Your task to perform on an android device: The drawings look complete, so I want to share it with Naomi  Rousseau on her Gmail id naomi.rousseau@example.com so she may contribute some further suggestions
Image 0: 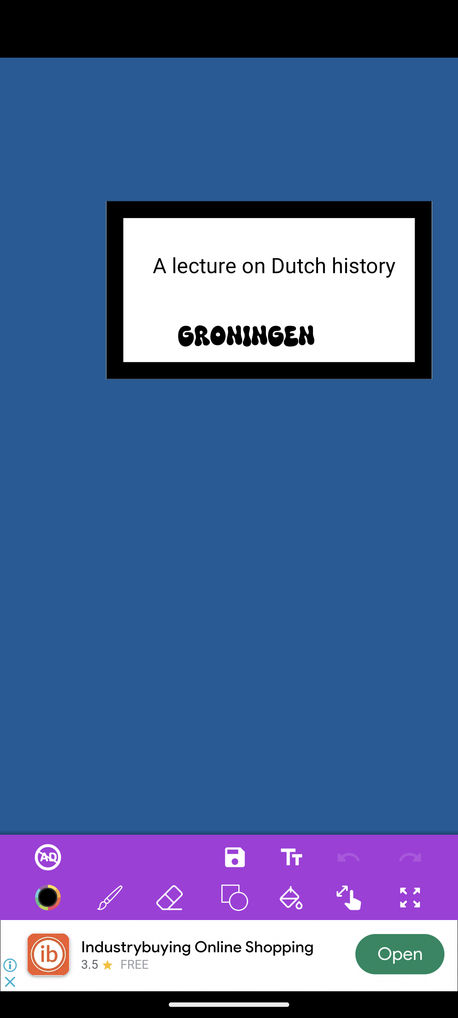
Click on the save icon 
Step 0: click (234, 856)
Image 1: 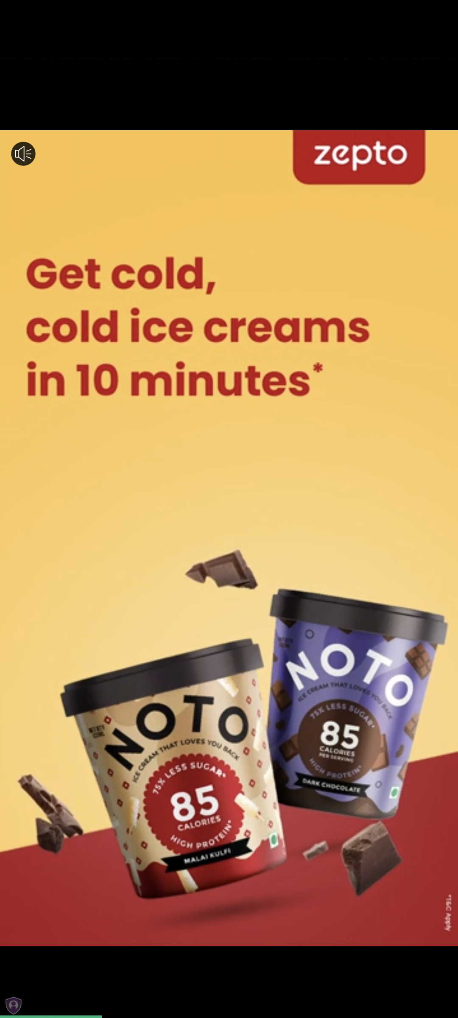
Click on the save icon 
Step 1: wait
Image 2: 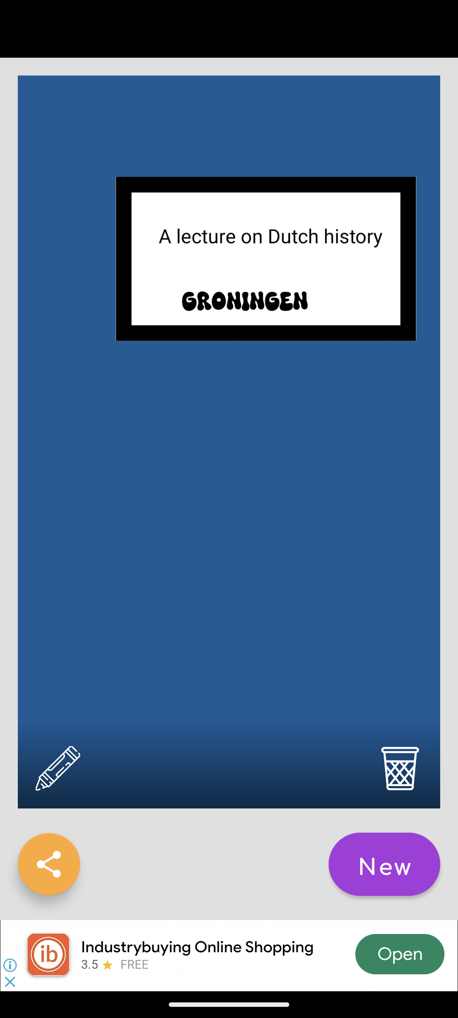
Click on the share icon 
Step 2: click (46, 861)
Image 3: 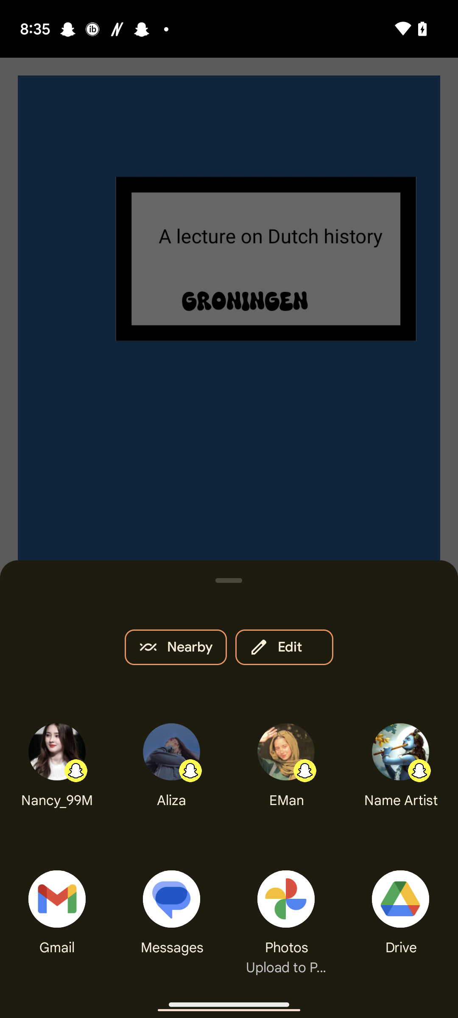
Click on the Gmail icon 
Step 3: click (49, 904)
Image 4: 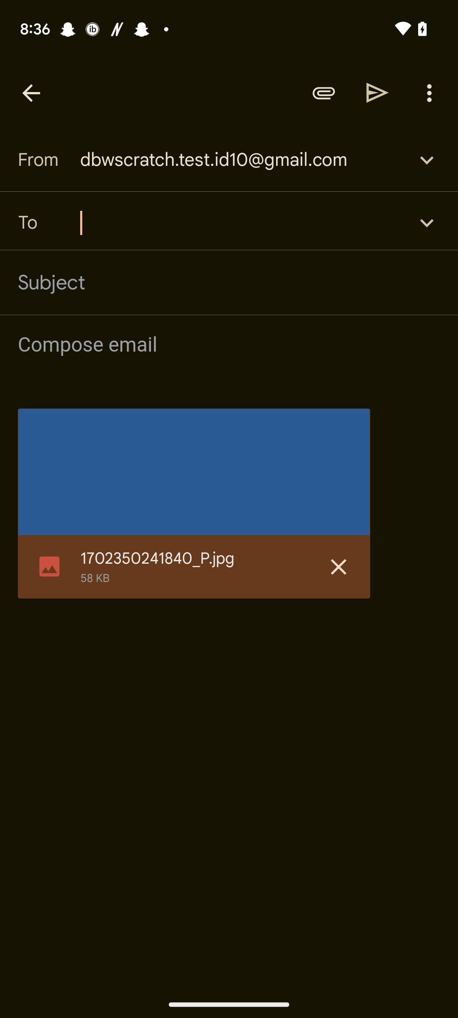
Type naomi.rousseau@example.com 
Step 4: type "naomi.rousseau@example.com"
Image 5: 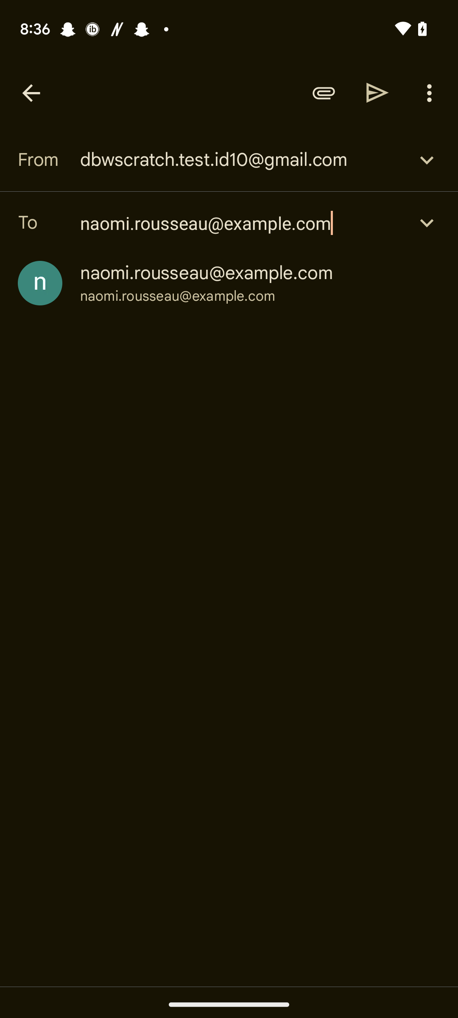
Click on the naomi.rousseau@example.com
Step 5: click (207, 273)
Image 6: 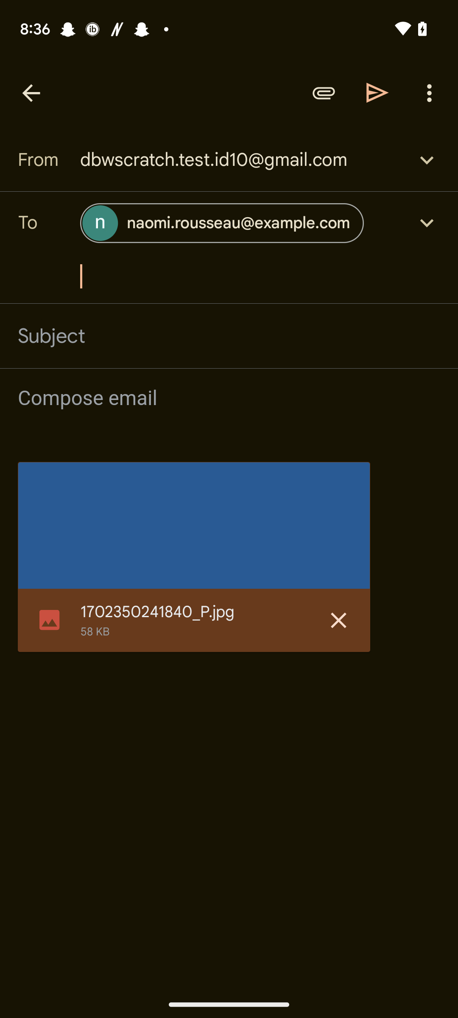
Click on the send icon 
Step 6: click (377, 92)
Image 7: 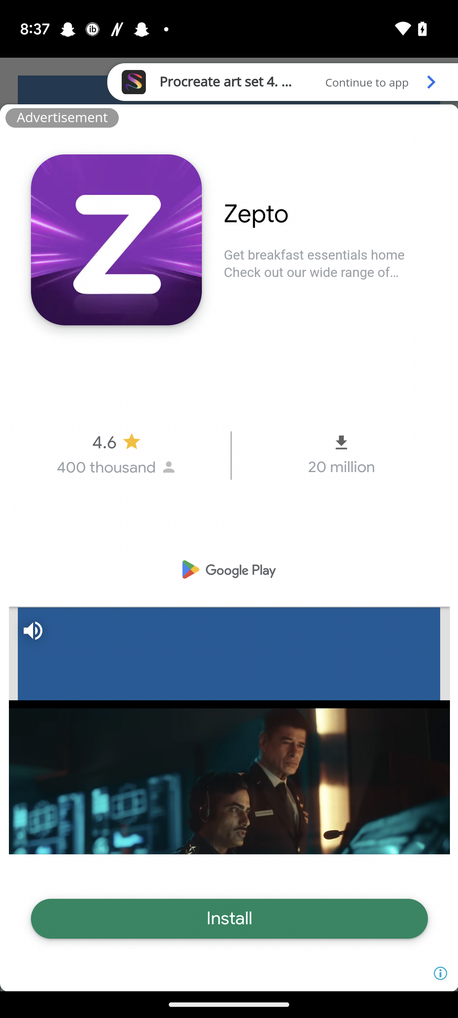
Click on the send icon 
Step 7: wait